Your task to perform on an android device: Since I want to learn more about the train's amenities, I want to check the earliest train scheduled in the cross country app.
Image 0: 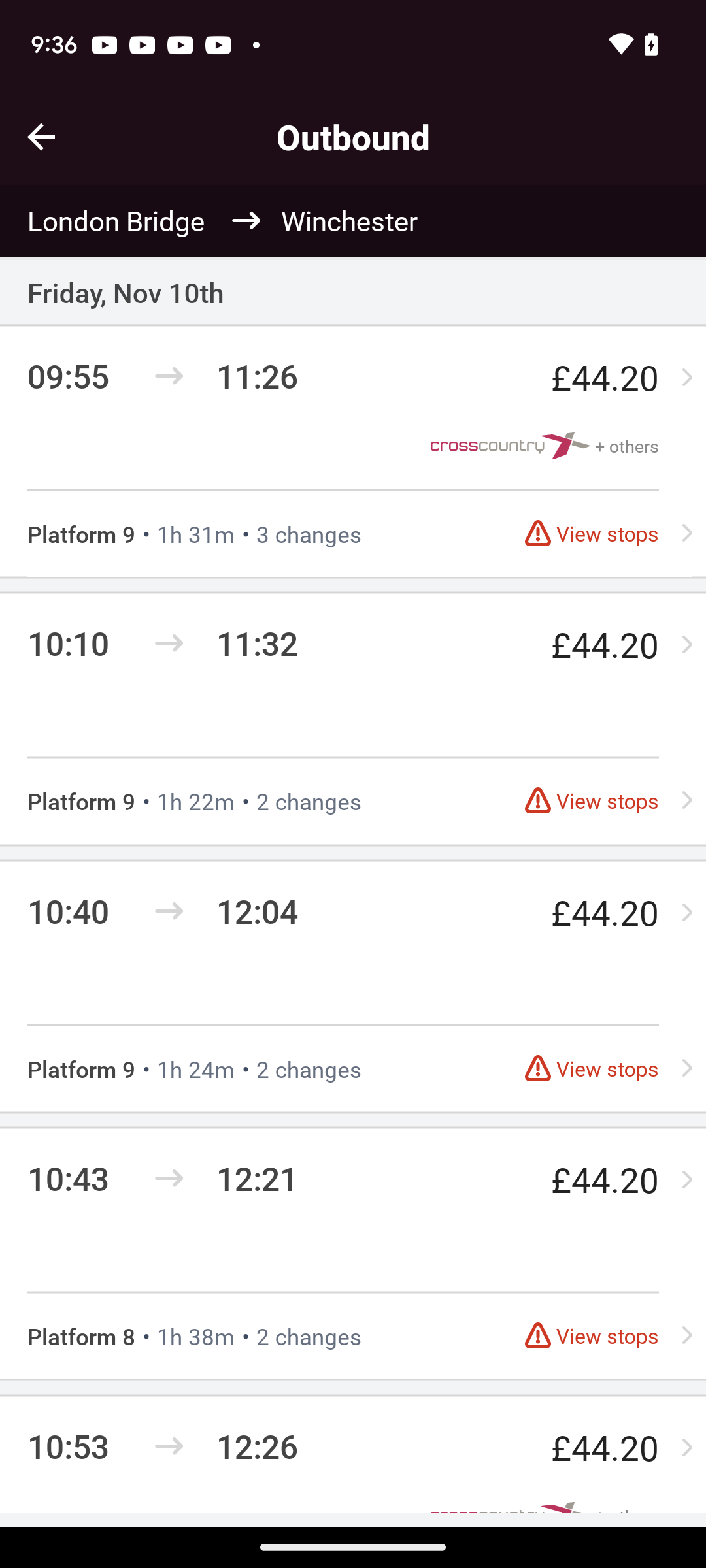
Click on the first recent searches 
Step 0: click (343, 421)